Your task to perform on an android device: items because since my gate is causing a problem, I want to compare Gotega Door Stops Indoors Gate Stoppers with the other items so I can choose the best item from the USA online shopping app.
Image 0: 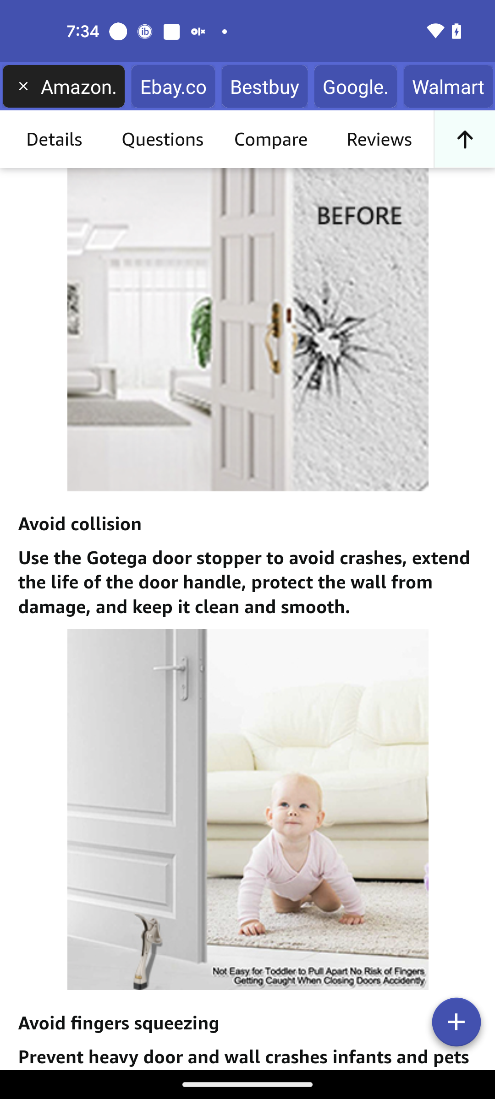
Go to the compare section
Step 0: click (272, 144)